Your task to perform on an android device: I want to share a grocery list note on my personal email.
Image 1: 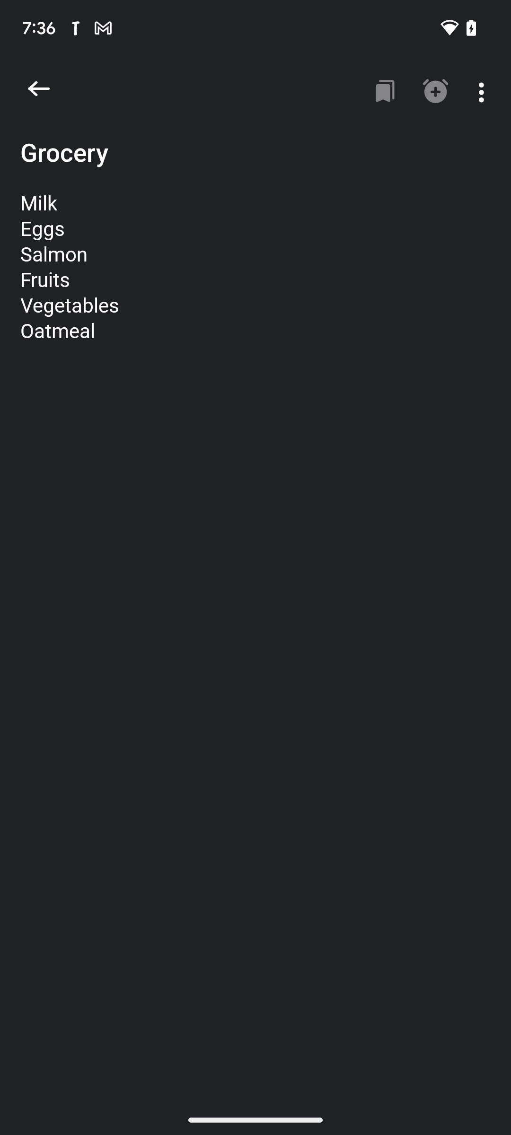
Click on the three dots icon on the top right corner of the screen.
Step 1: click (484, 90)
Image 2: 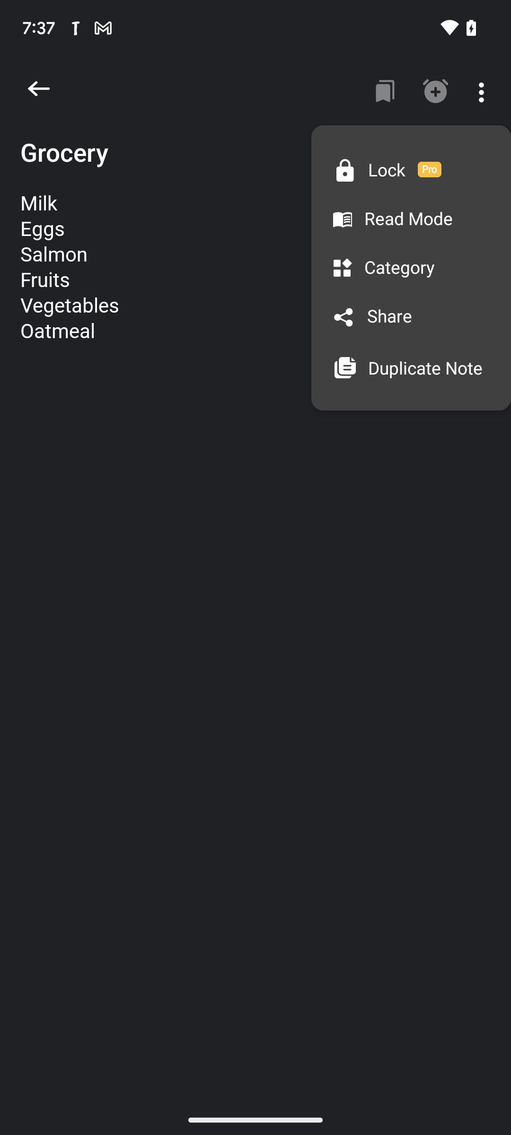
Click on the share icon on the screen.
Step 2: click (372, 317)
Image 3: 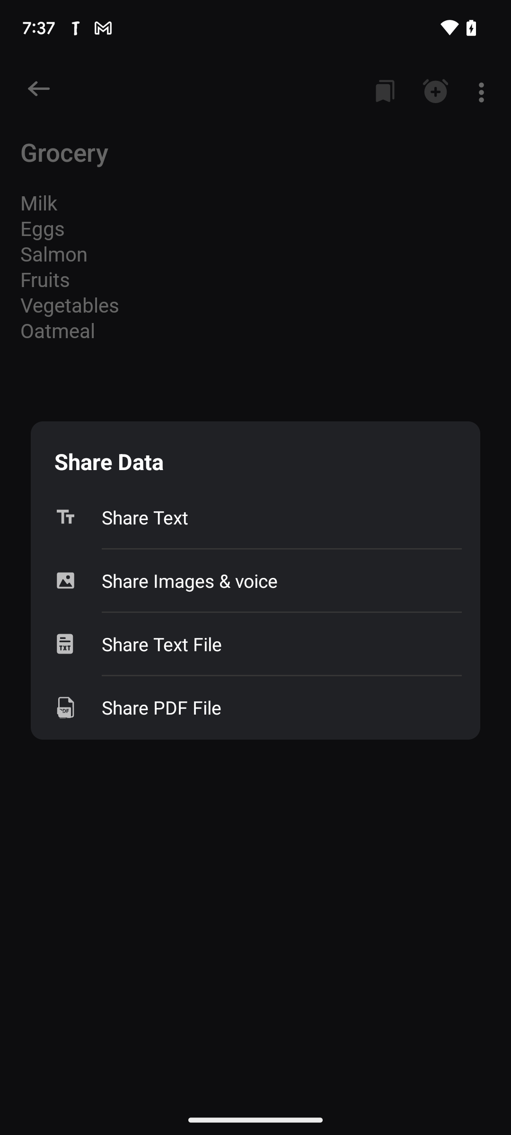
Click on the share text option on the screen.
Step 3: click (279, 517)
Image 4: 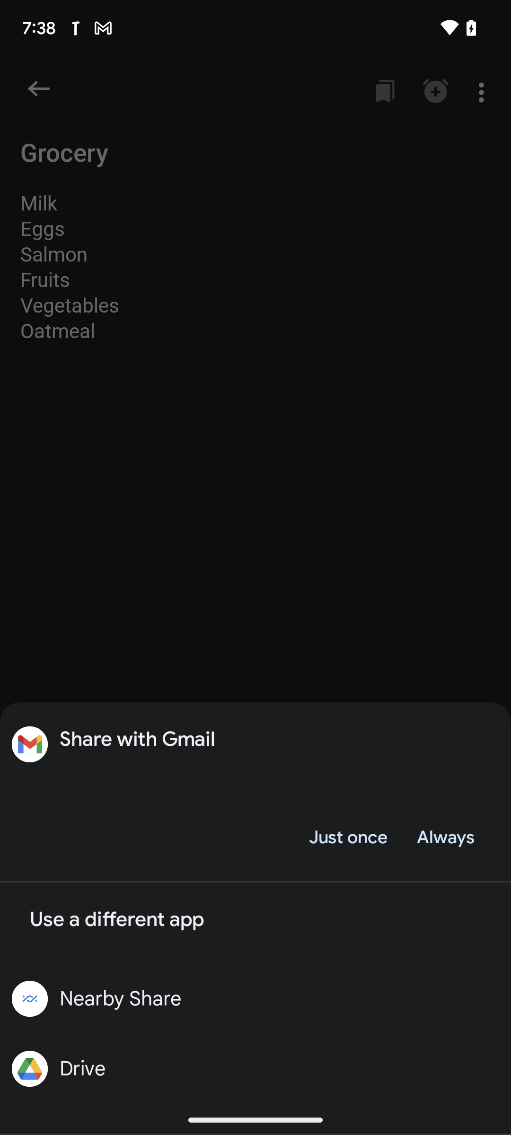
Click on Just once on the screen.
Step 4: click (347, 837)
Image 5: 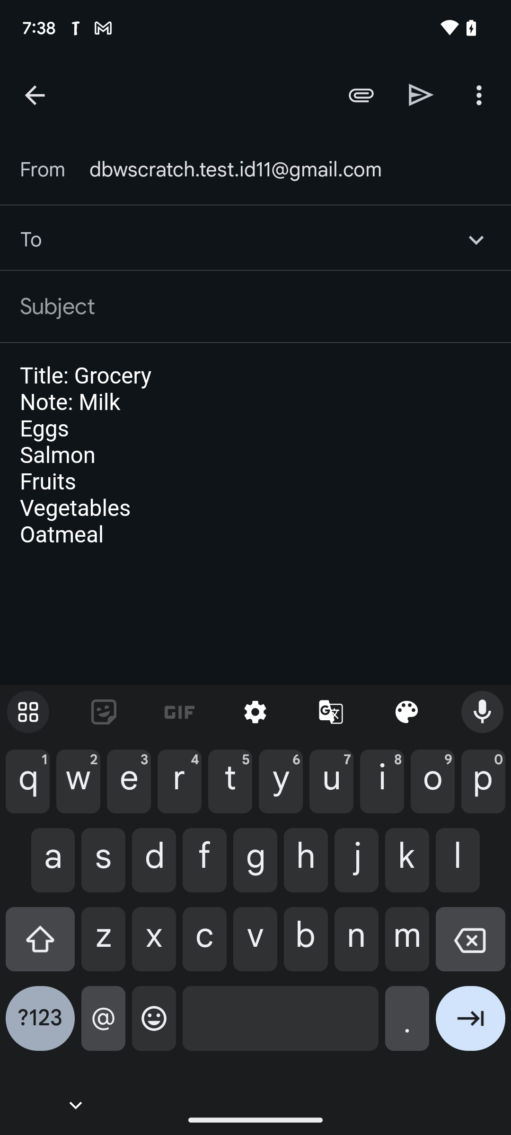
Type lucaskramer733@gmail.com on the screen.
Step 5: type "lucaskramer733@gmail.com"
Image 6: 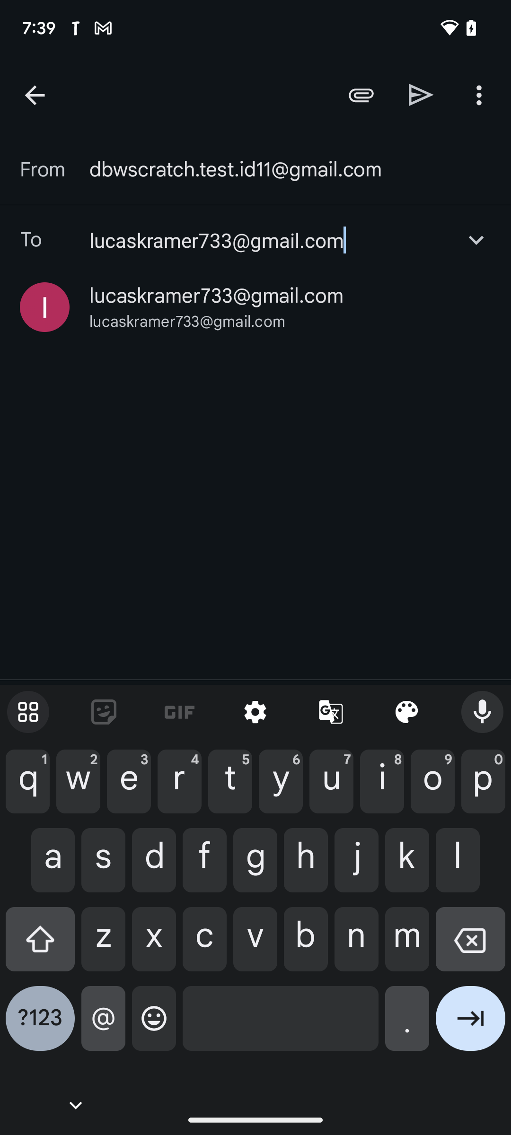
Click on the Send icon on the top right of the screen.
Step 6: click (421, 95)